Your task to perform on an android device: I want to create an exchange rate alert of more than 147.6 JPY per USD so I can get a notification as soon as the price hits the set limit in the Xe app.
Image 0: 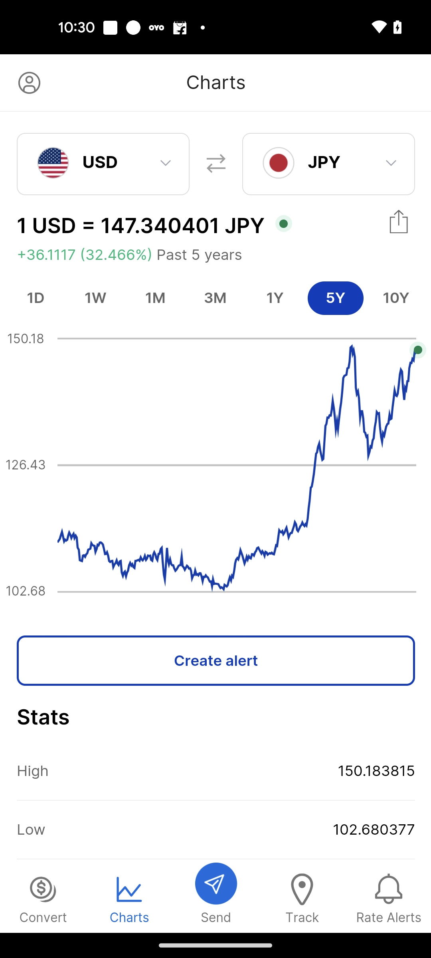
Click on the Create alert button
Step 0: click (216, 661)
Image 1: 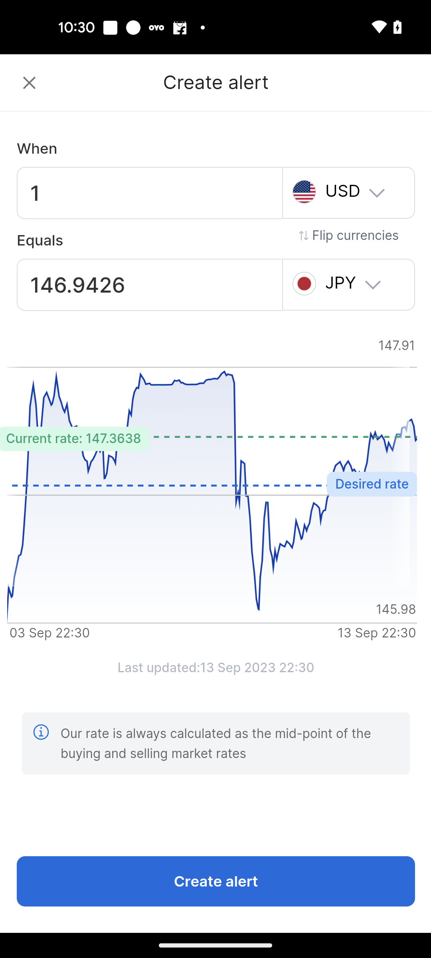
Swipe up the Desired rate limit bar to more than 147.6 JPY
Step 1: scroll down
Image 2: 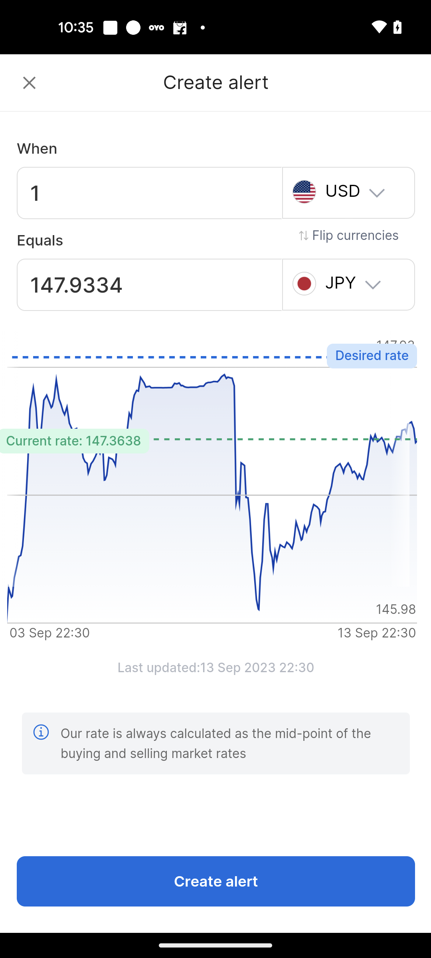
Click on the create alert button at the bottom of the screen
Step 2: click (215, 898)